Your task to perform on an android device: Find nearby attractions on the Roadtrippers app.
Image 0: 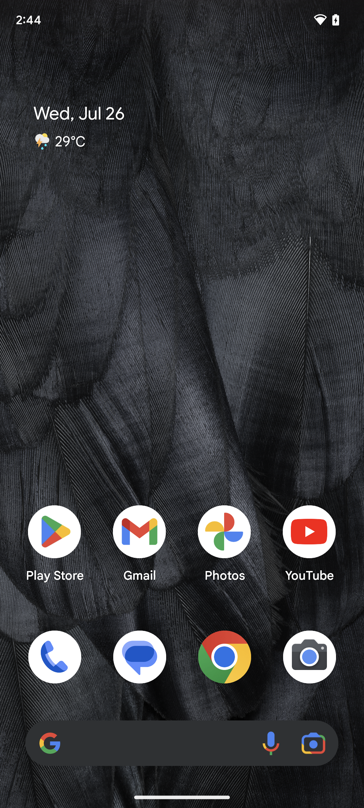
Find nearby attractions on the Roadtrippers app.
Step 0: open app "Roadtrippers"
Image 1: 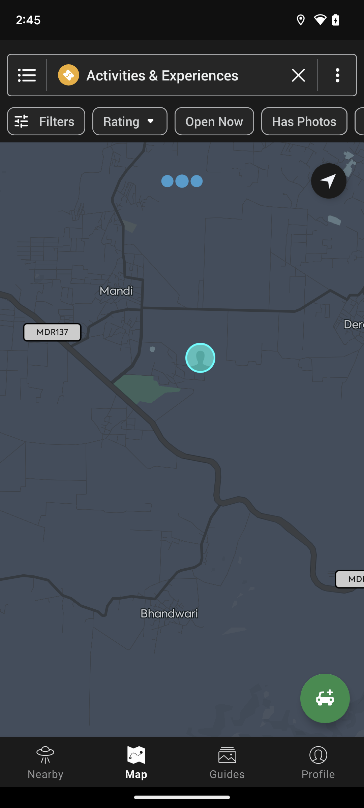
Tap on the nearby present at the bottom of the screen.
Step 1: click (45, 762)